Your task to perform on an android device: Add a  sized 10 BMW M Motorsport Essentials women's fleece pants  to cart on puma app
Image 0: 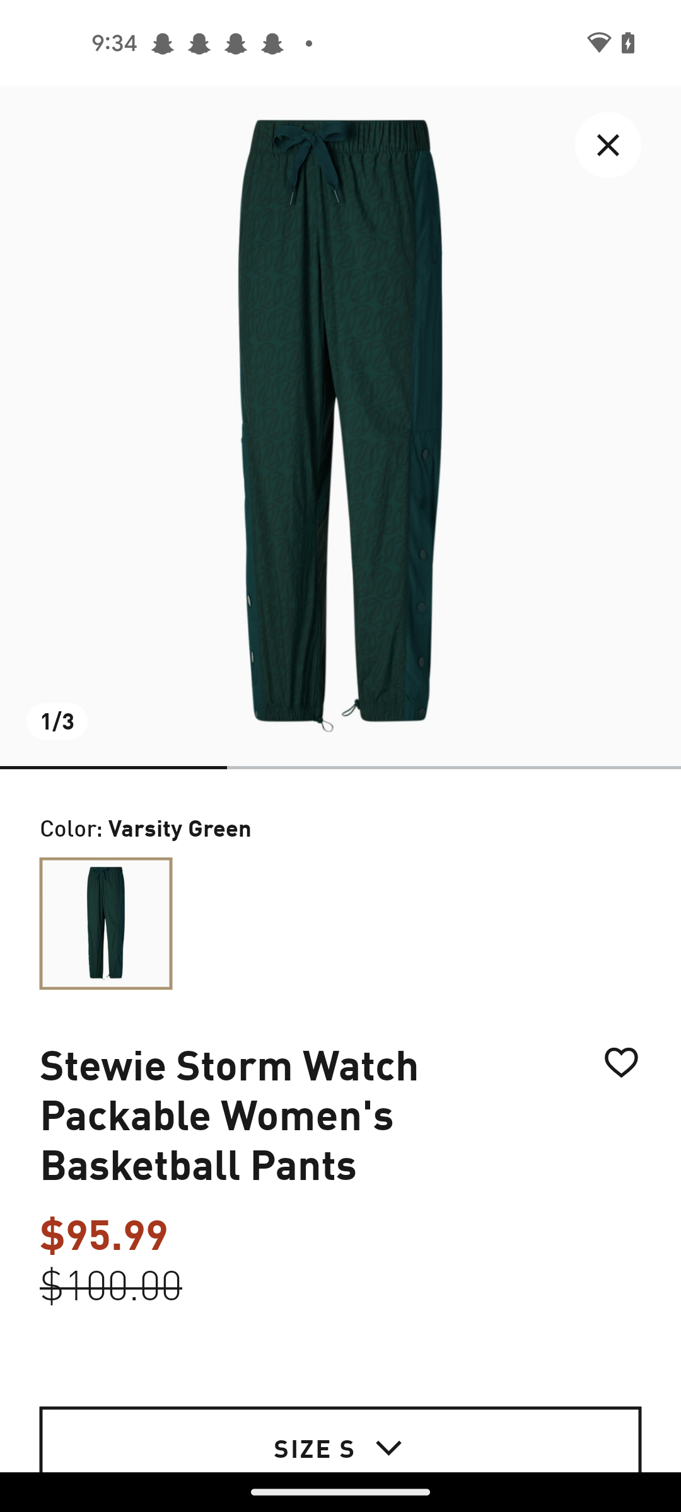
Go back to the previous page 
Step 0: press back button
Image 1: 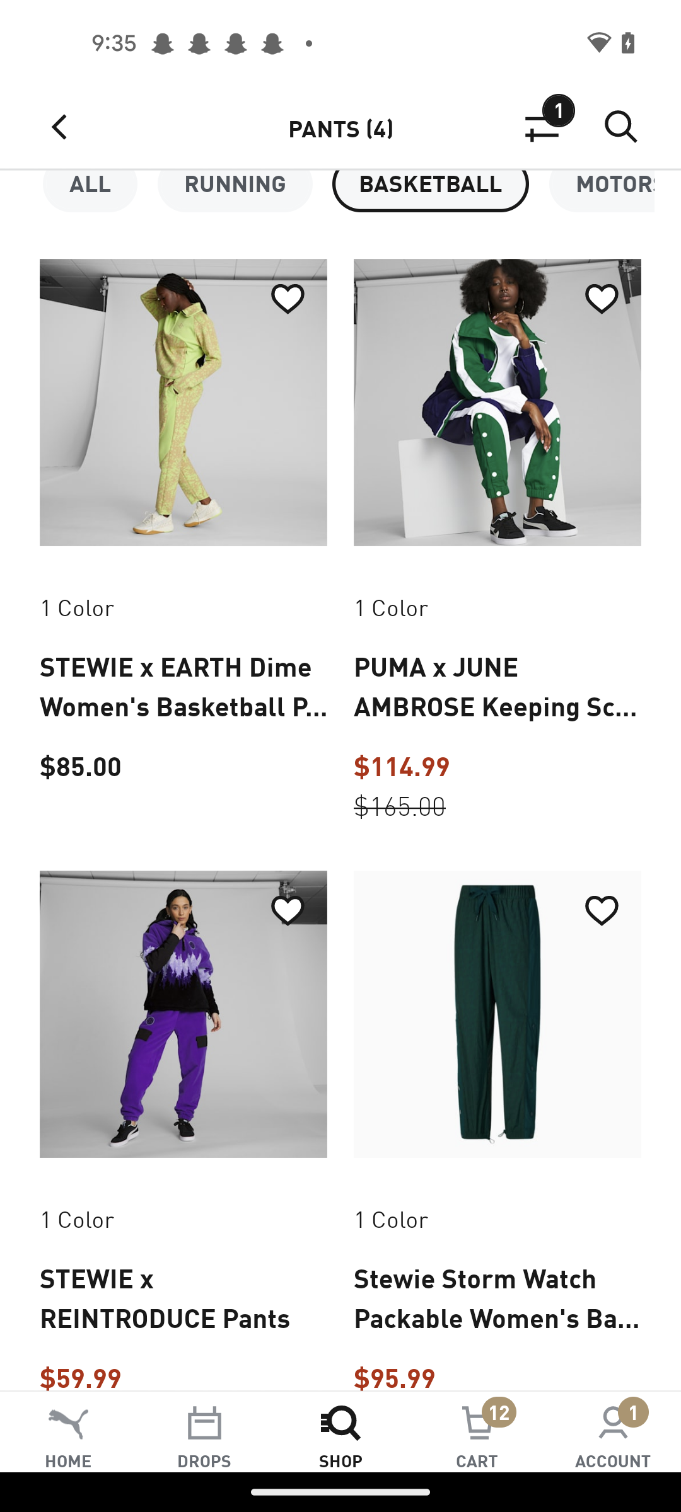
Click on the Motorsport  tab
Step 1: click (615, 184)
Image 3: 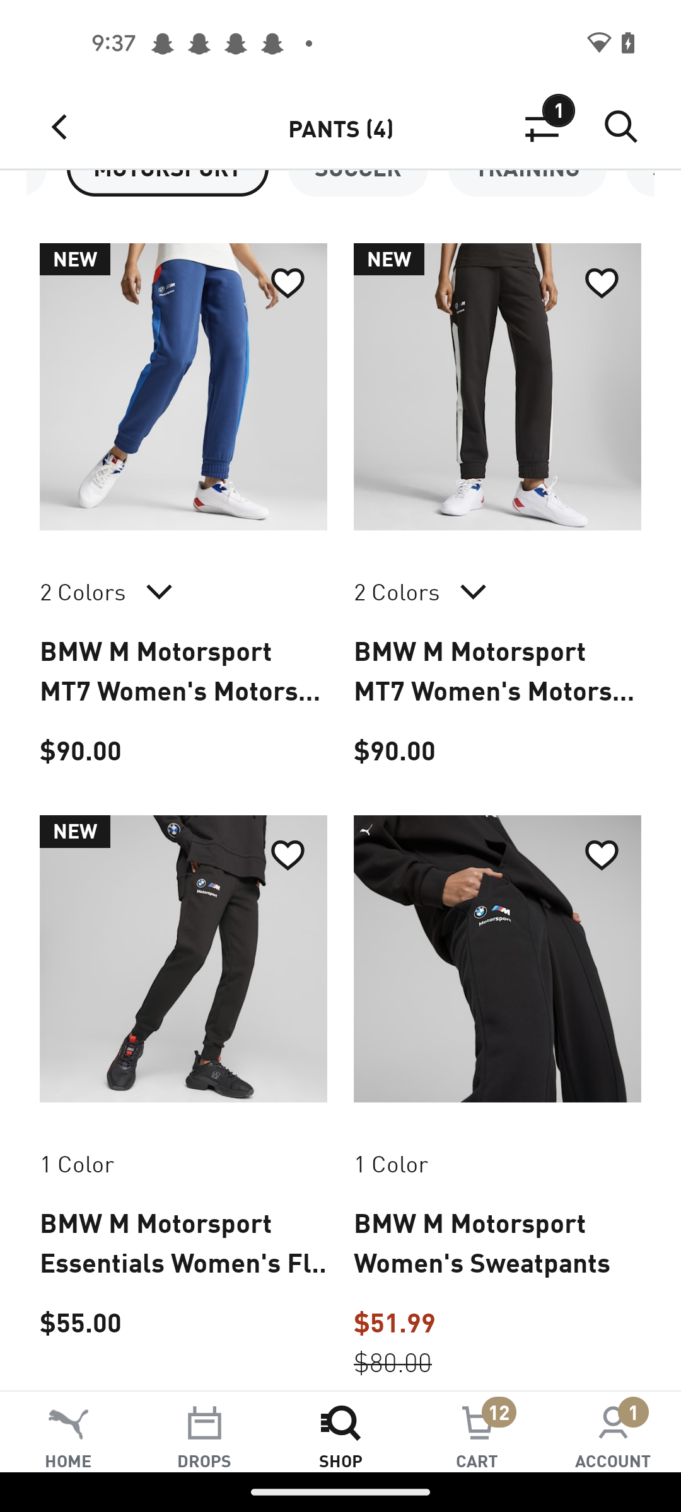
Click on the  BMW M Motorsport Essentials women's fleece option
Step 3: click (183, 959)
Image 4: 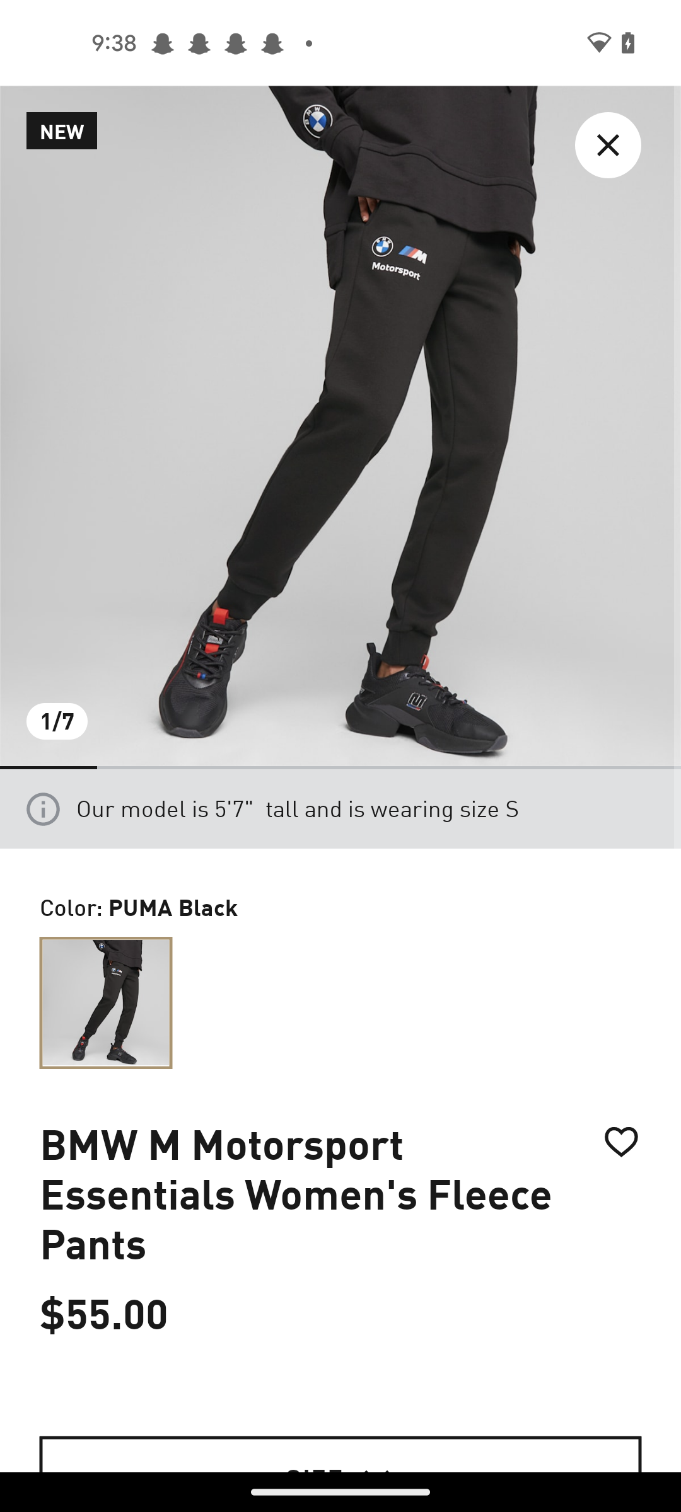
Click on the  BMW M Motorsport Essentials women's fleece option
Step 4: click (183, 959)
Image 5: 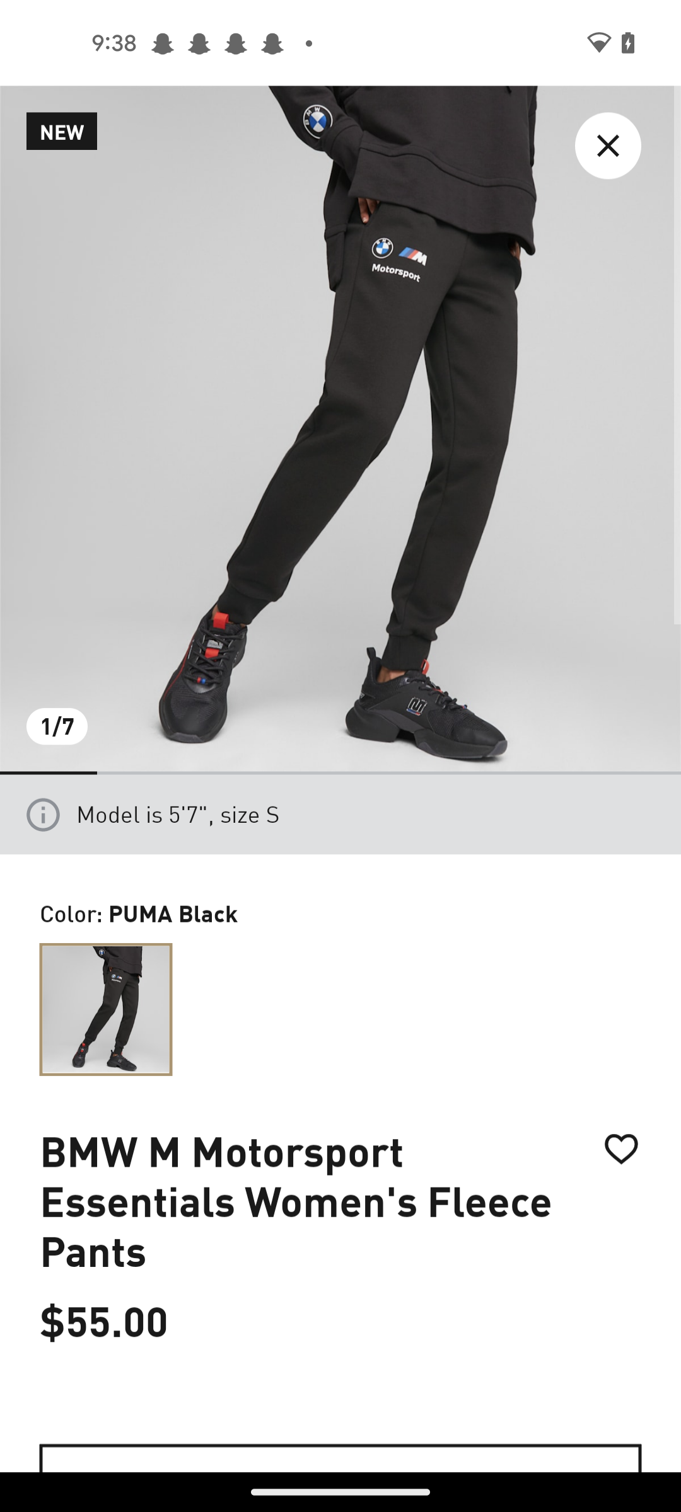
Swipe up
Step 5: scroll down
Image 6: 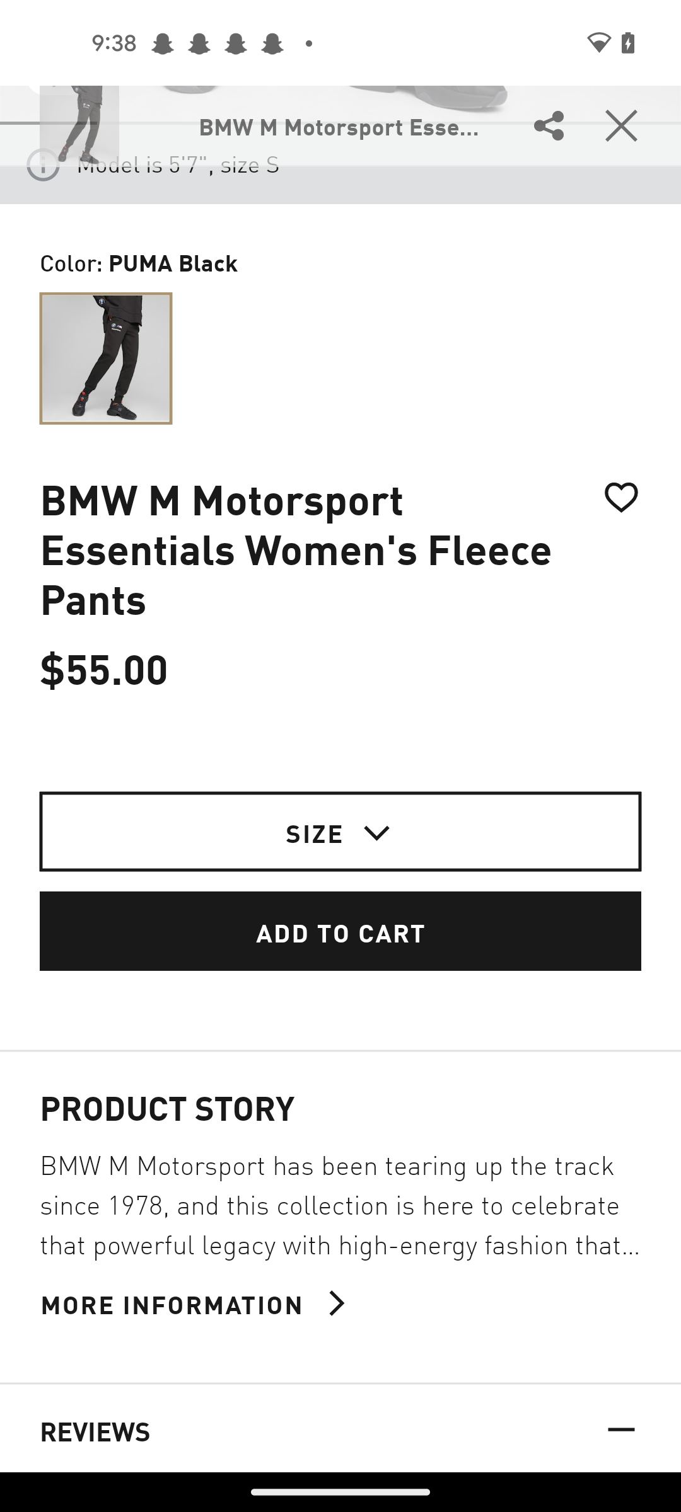
Click on the Size tab
Step 6: click (314, 832)
Image 7: 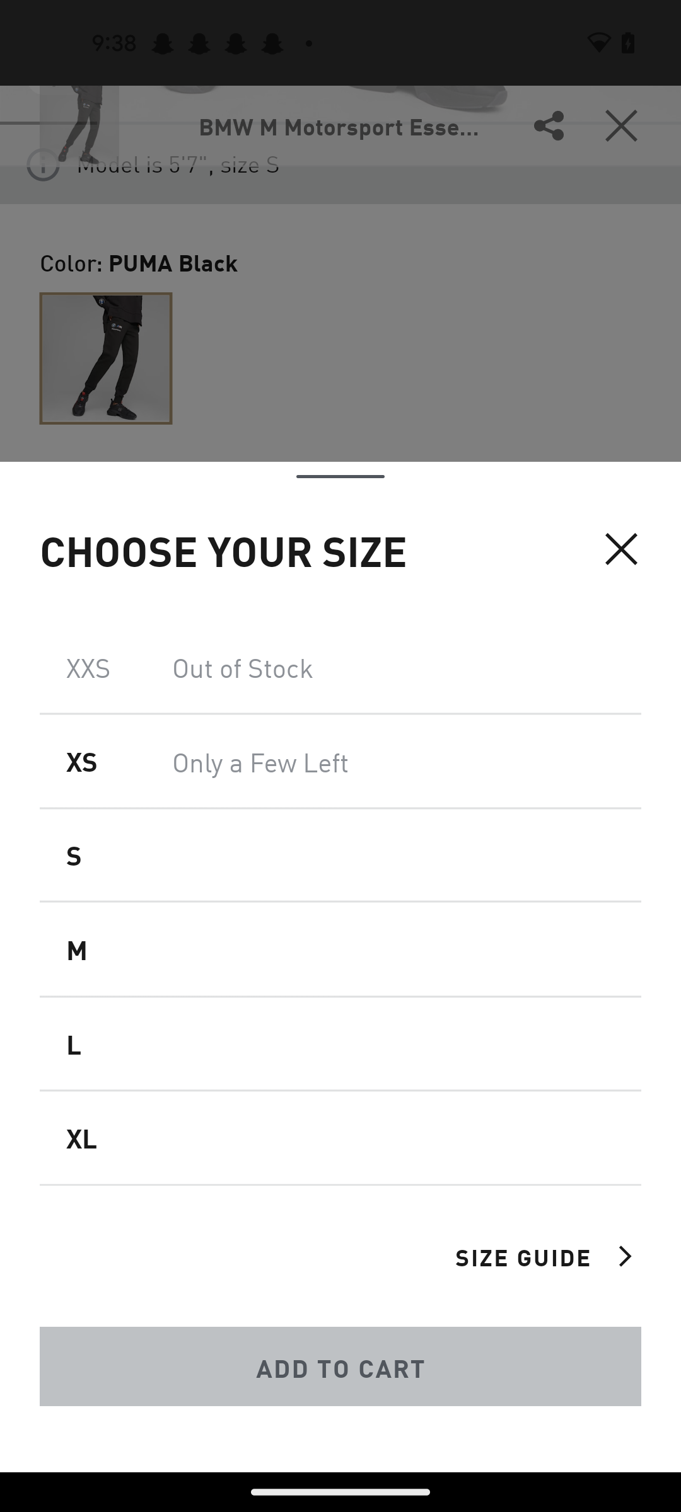
Select s size 
Step 7: click (340, 779)
Image 8: 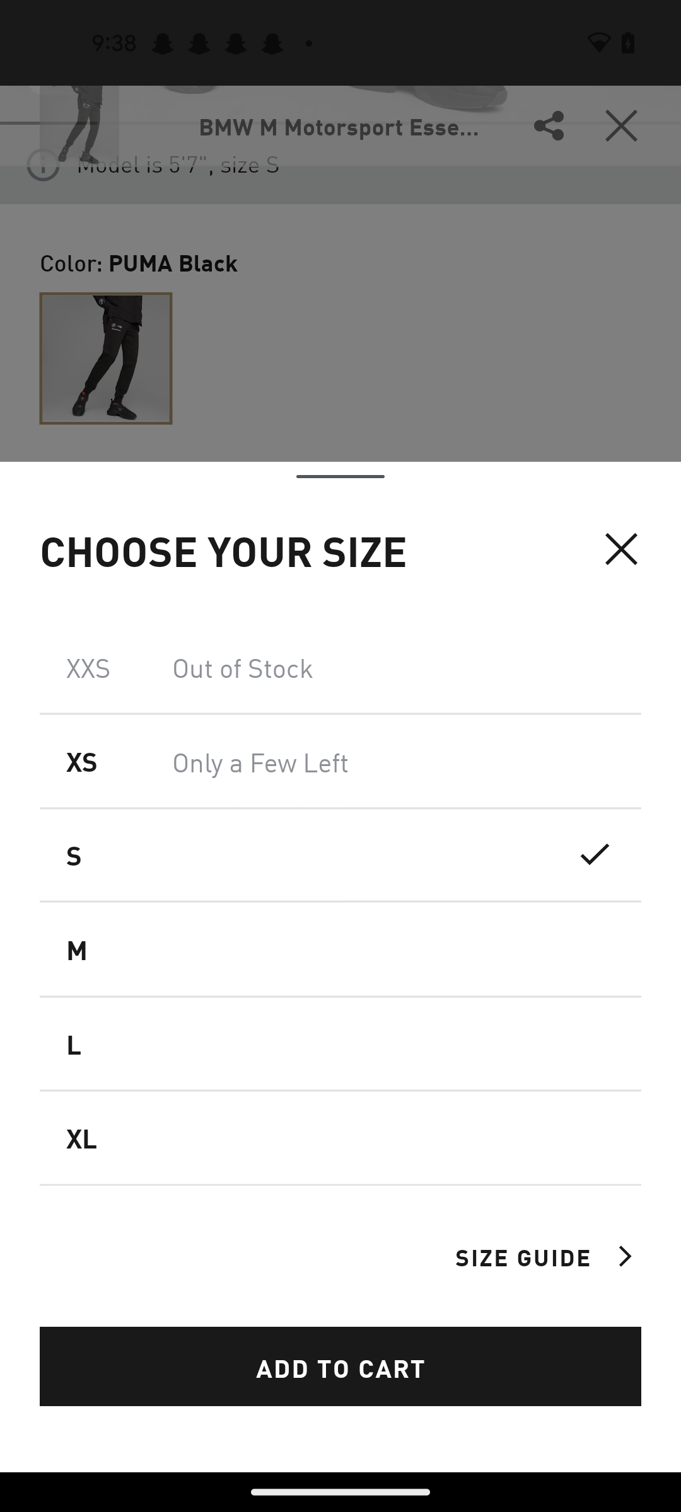
Click on the size Guide 
Step 8: click (523, 1256)
Image 9: 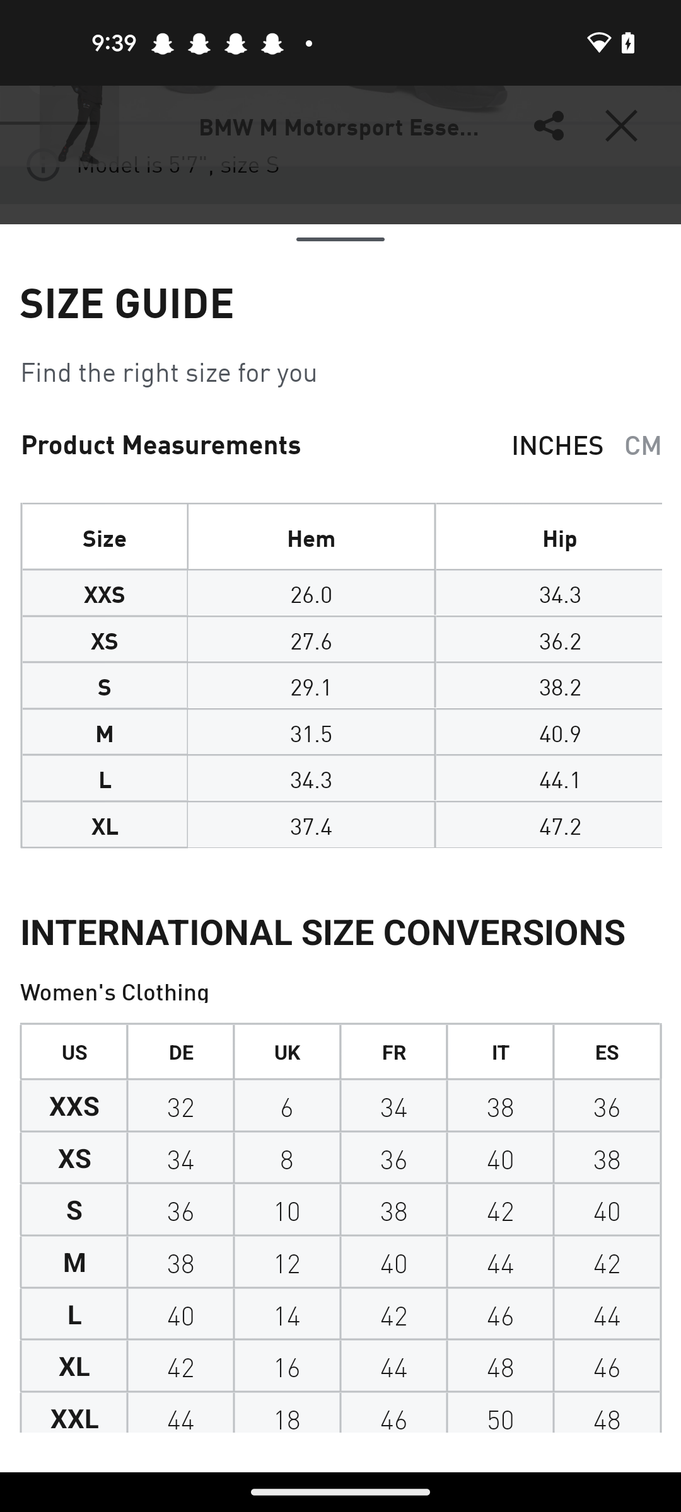
Go back to previous page 
Step 9: press back button
Image 10: 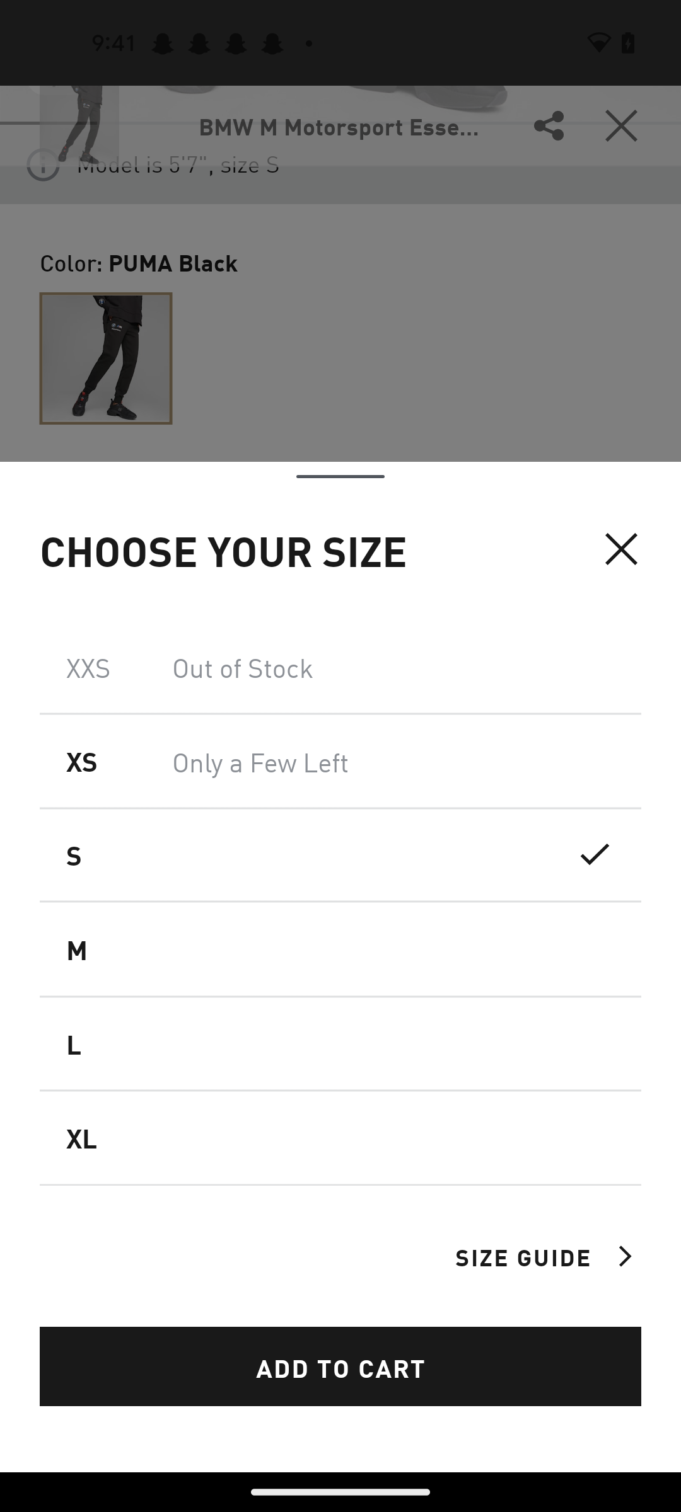
Click on the Add to cart tab
Step 10: click (340, 1366)
Image 11: 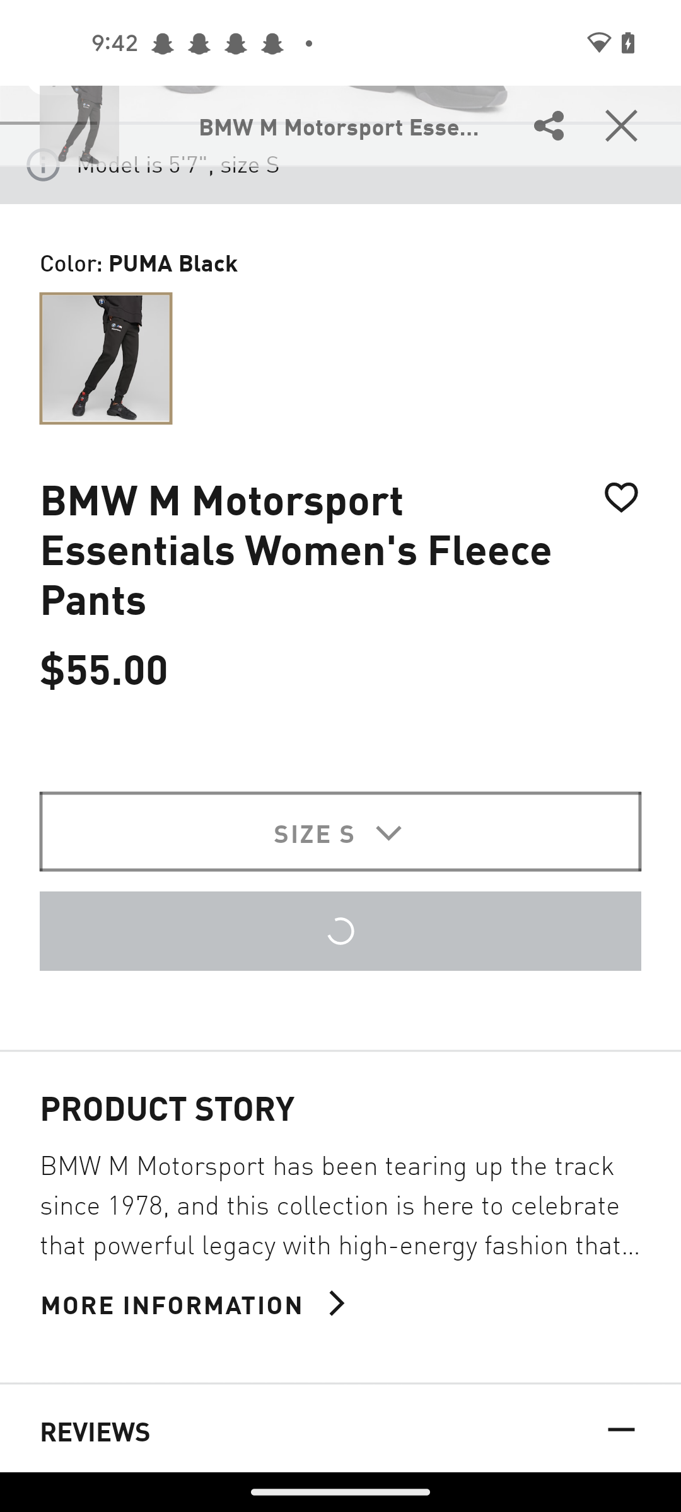
Click on the Add to cart tab
Step 11: wait